Your task to perform on an android device: UI'm planning a vacation to Jamaica so checked the citymapper app to look up the train schedules from Upper East Side to Jamaica for September 18, 2023.
Image 0: 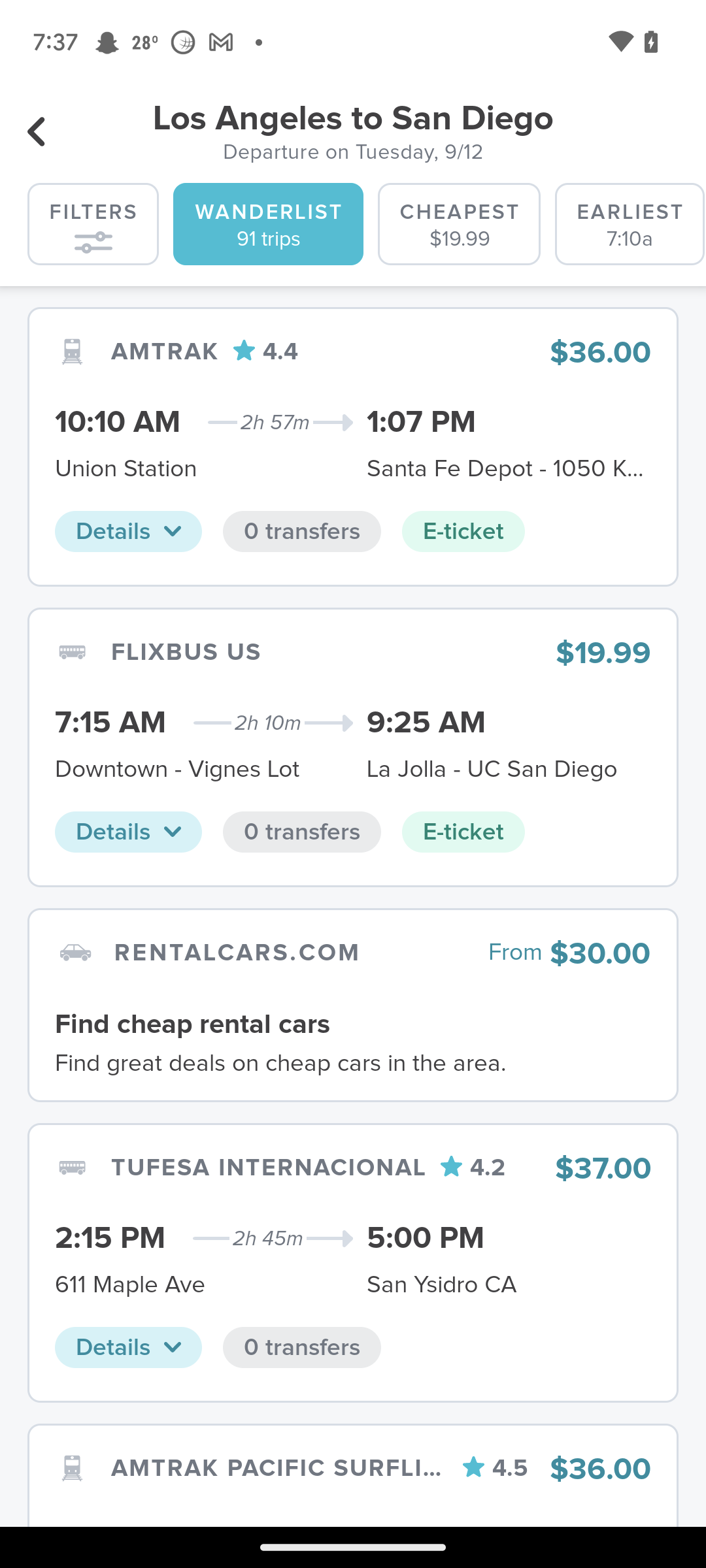
Open the citymapper app
Step 0: open app "Citymapper"
Image 1: 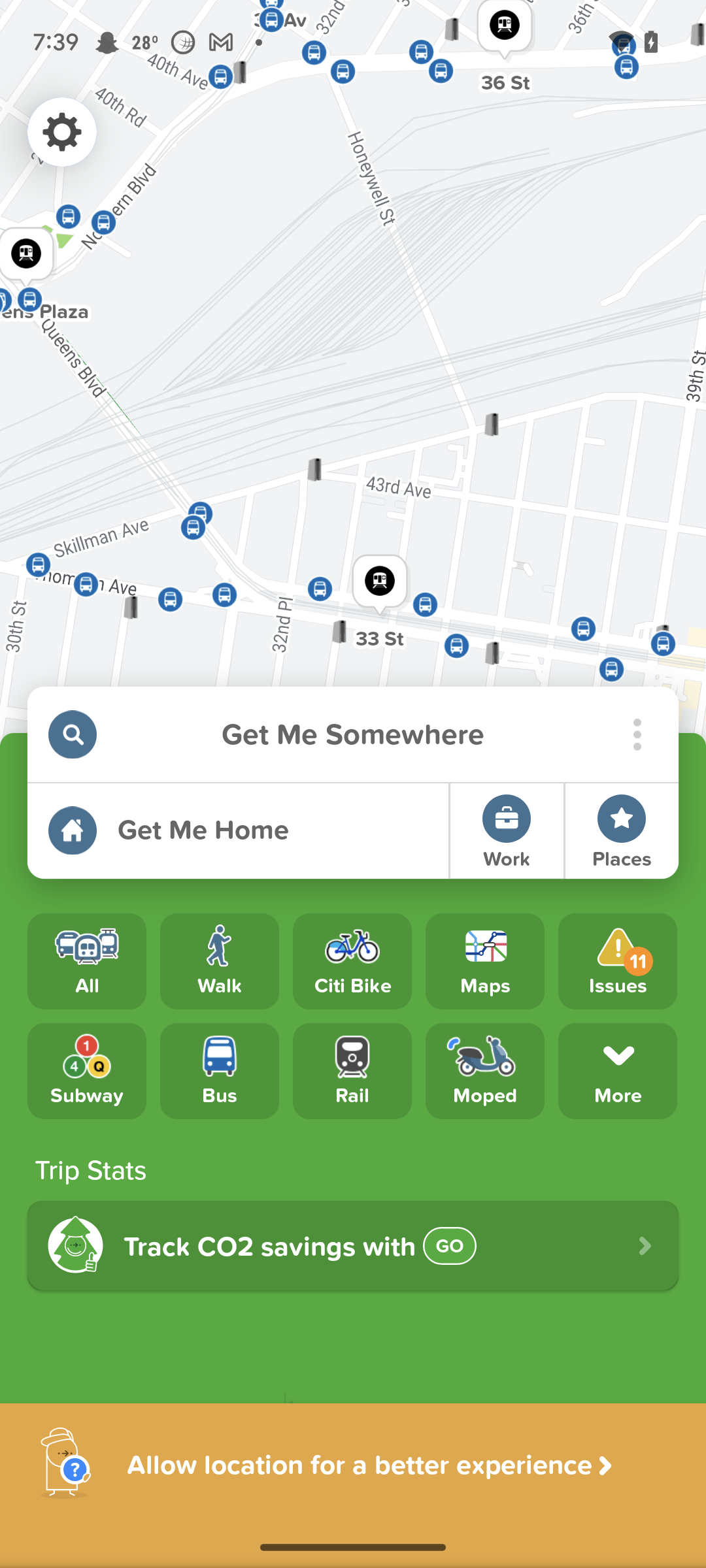
Click on the get me somewhere text box
Step 1: click (352, 735)
Image 2: 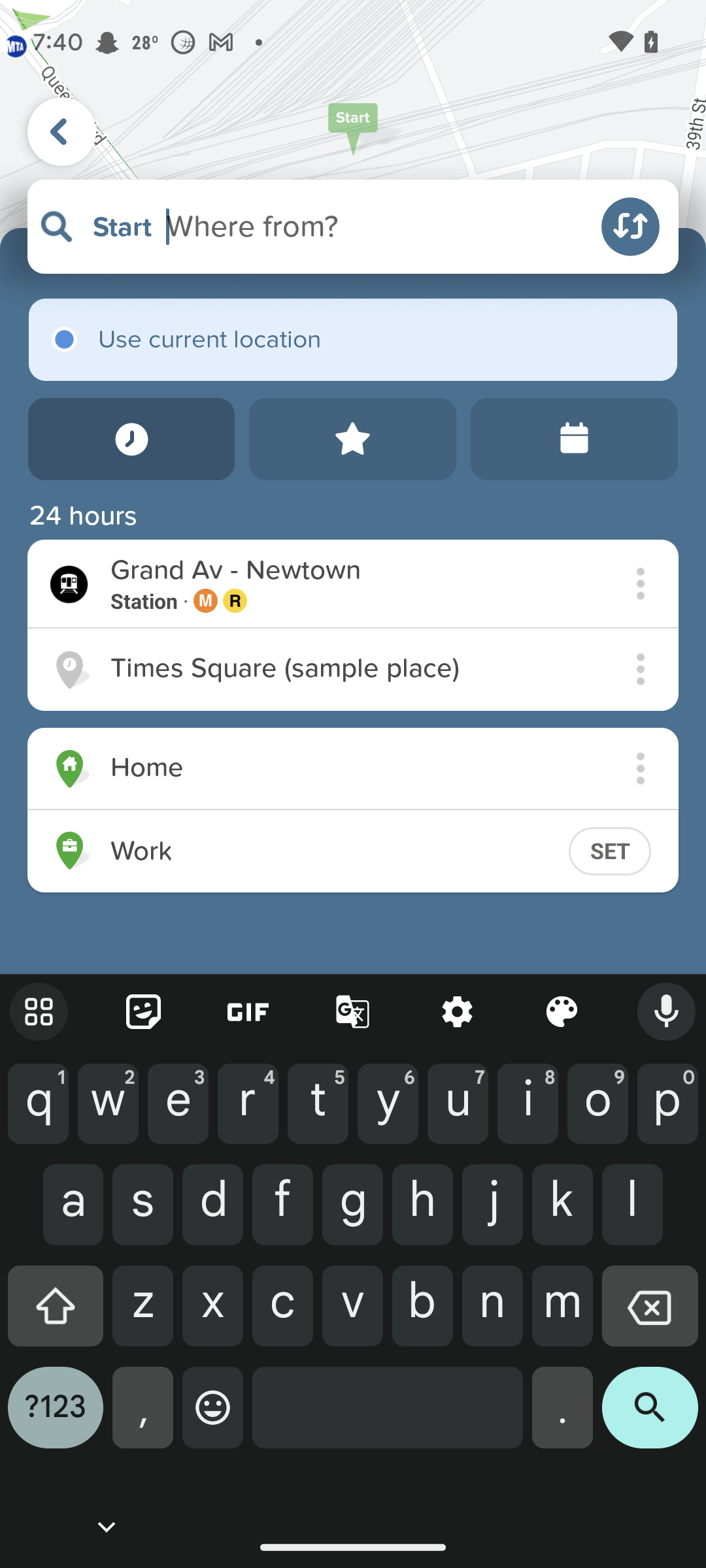
Search for Upper East side
Step 2: type "Upper East Side"
Image 3: 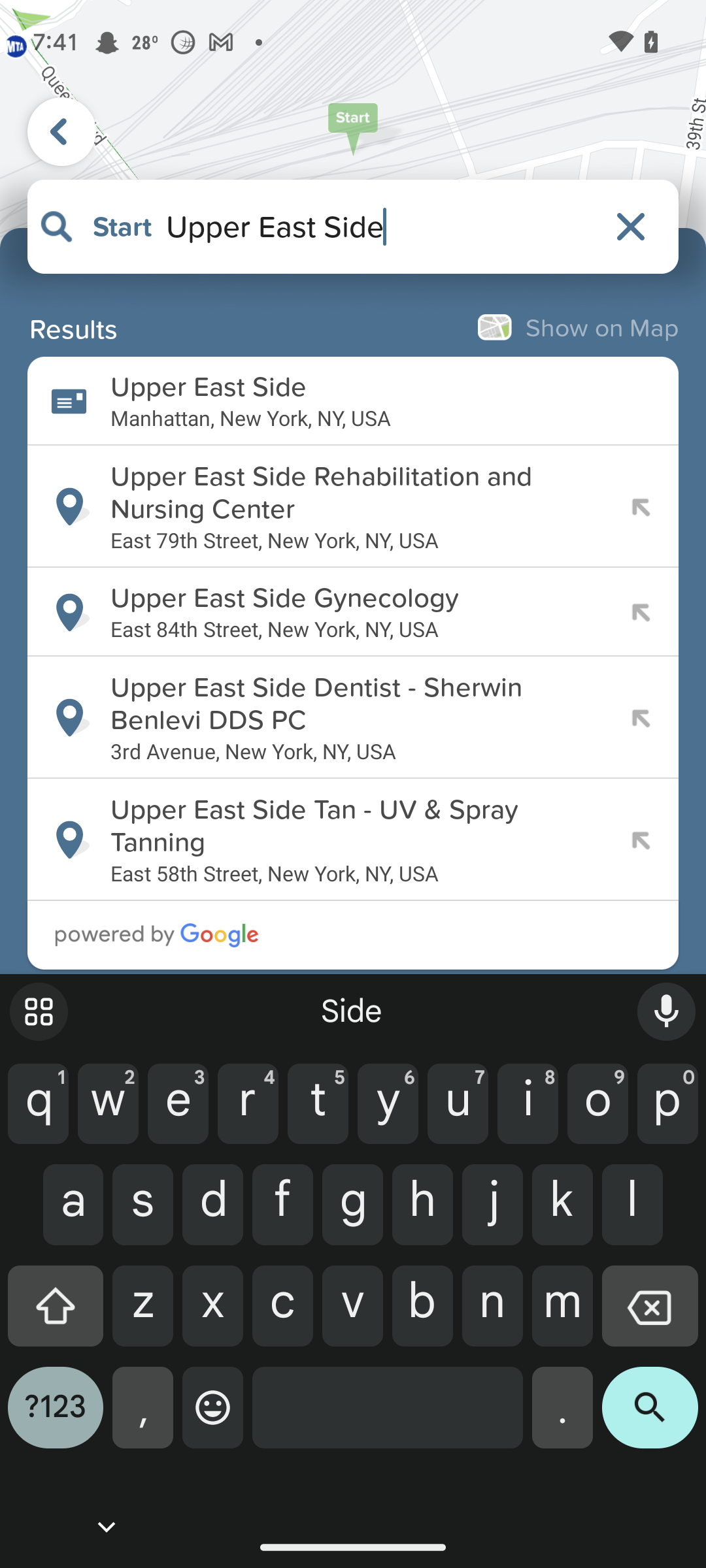
Click on the first suggested result
Step 3: click (380, 387)
Image 5: 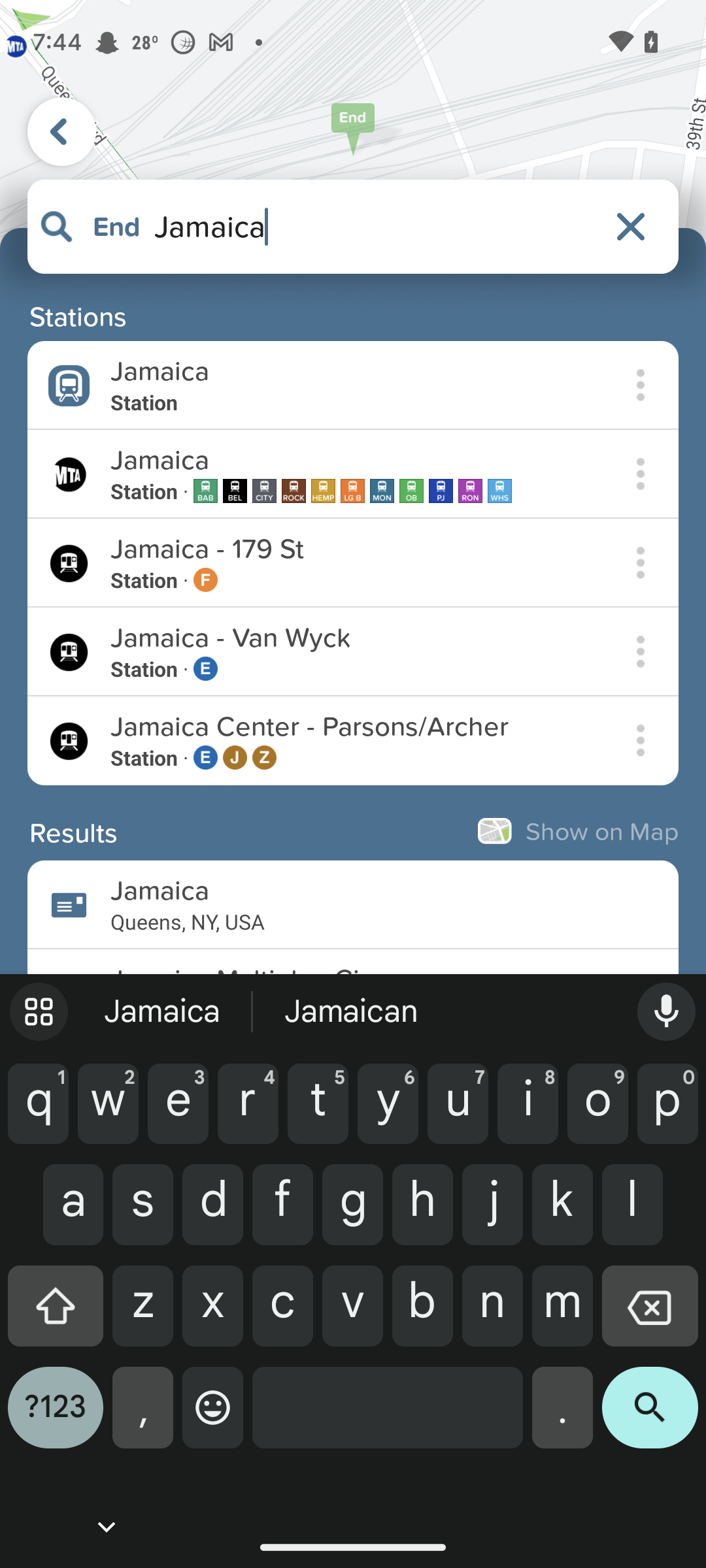
Click on the Jamaica, Queens, NY, USA
Step 5: click (380, 890)
Image 6: 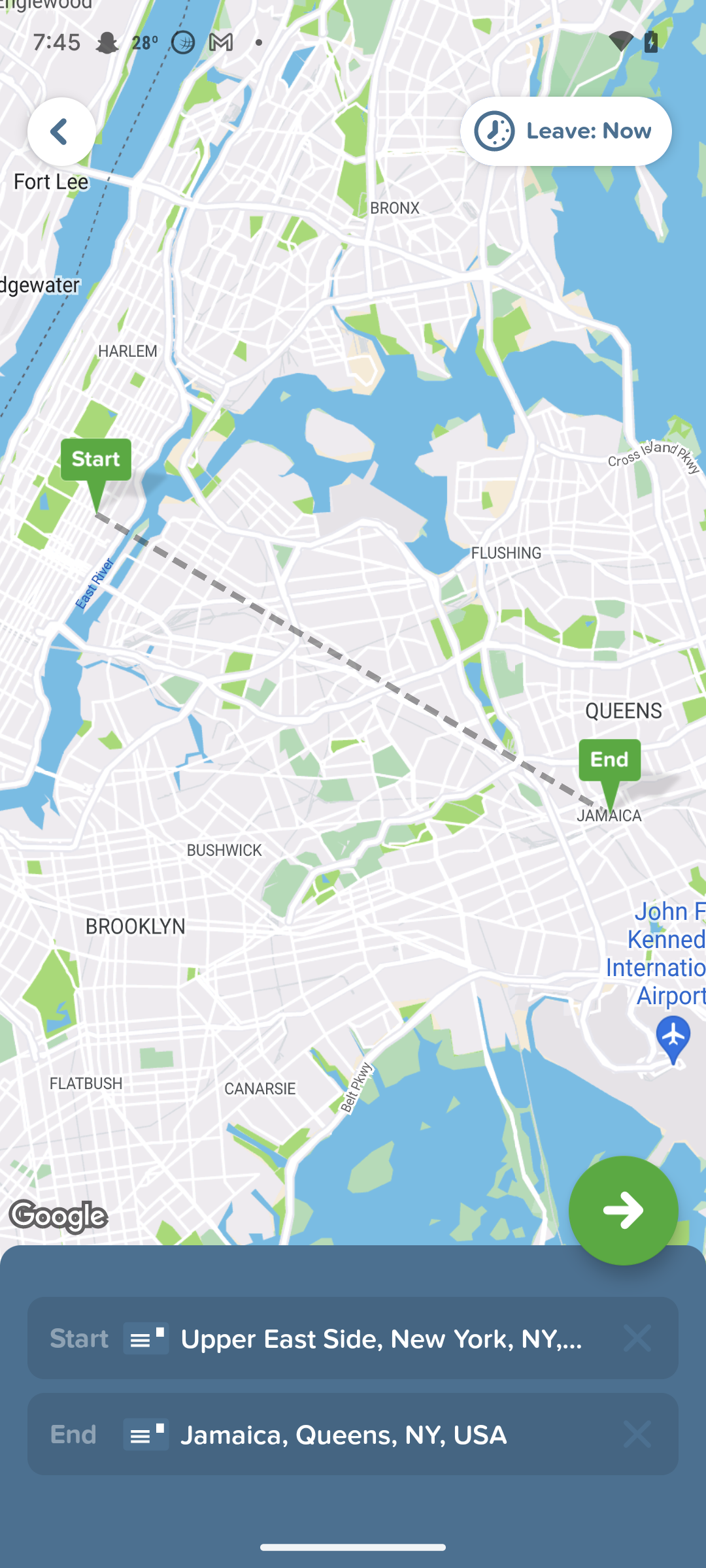
Click on the arrow icon 
Step 6: click (353, 724)
Image 7: 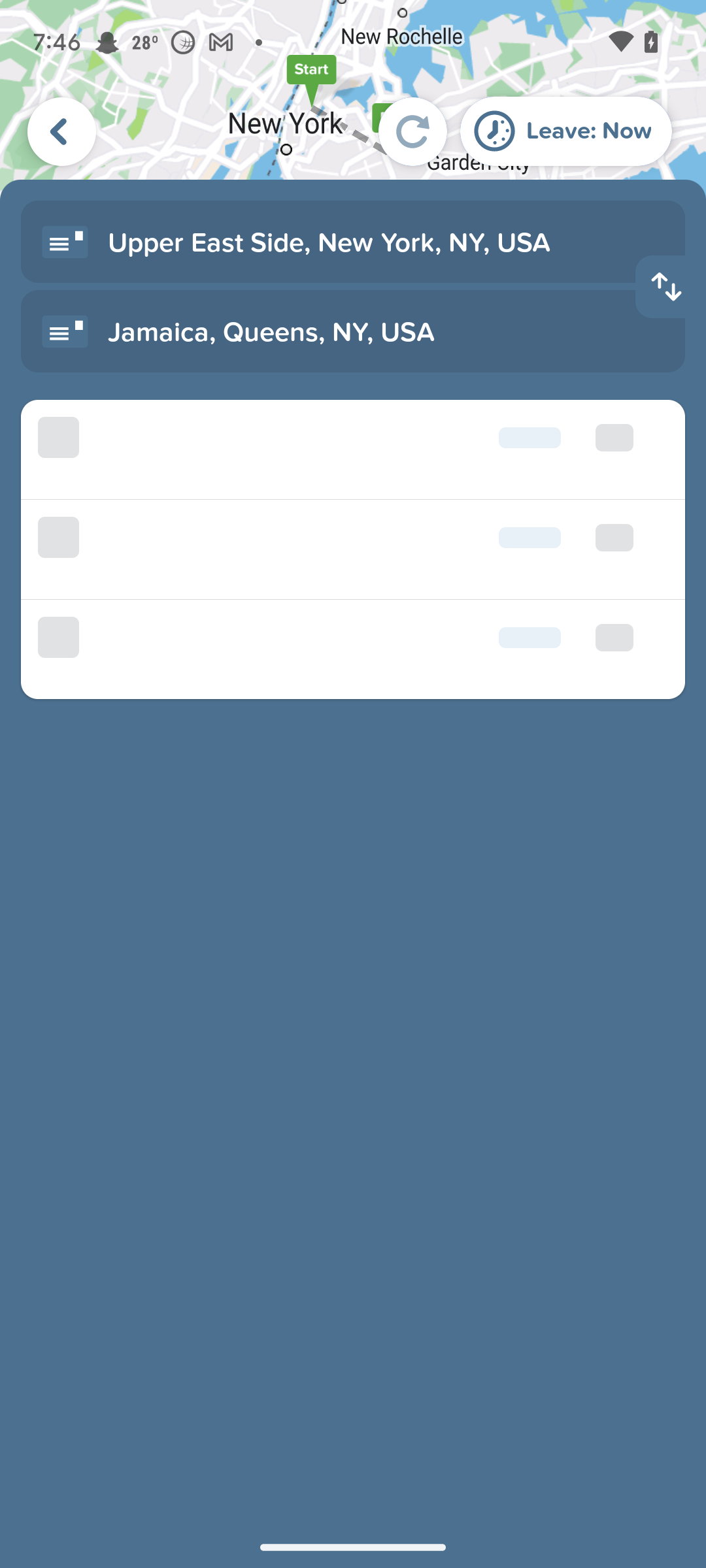
Click on the arrow icon 
Step 7: wait
Image 8: 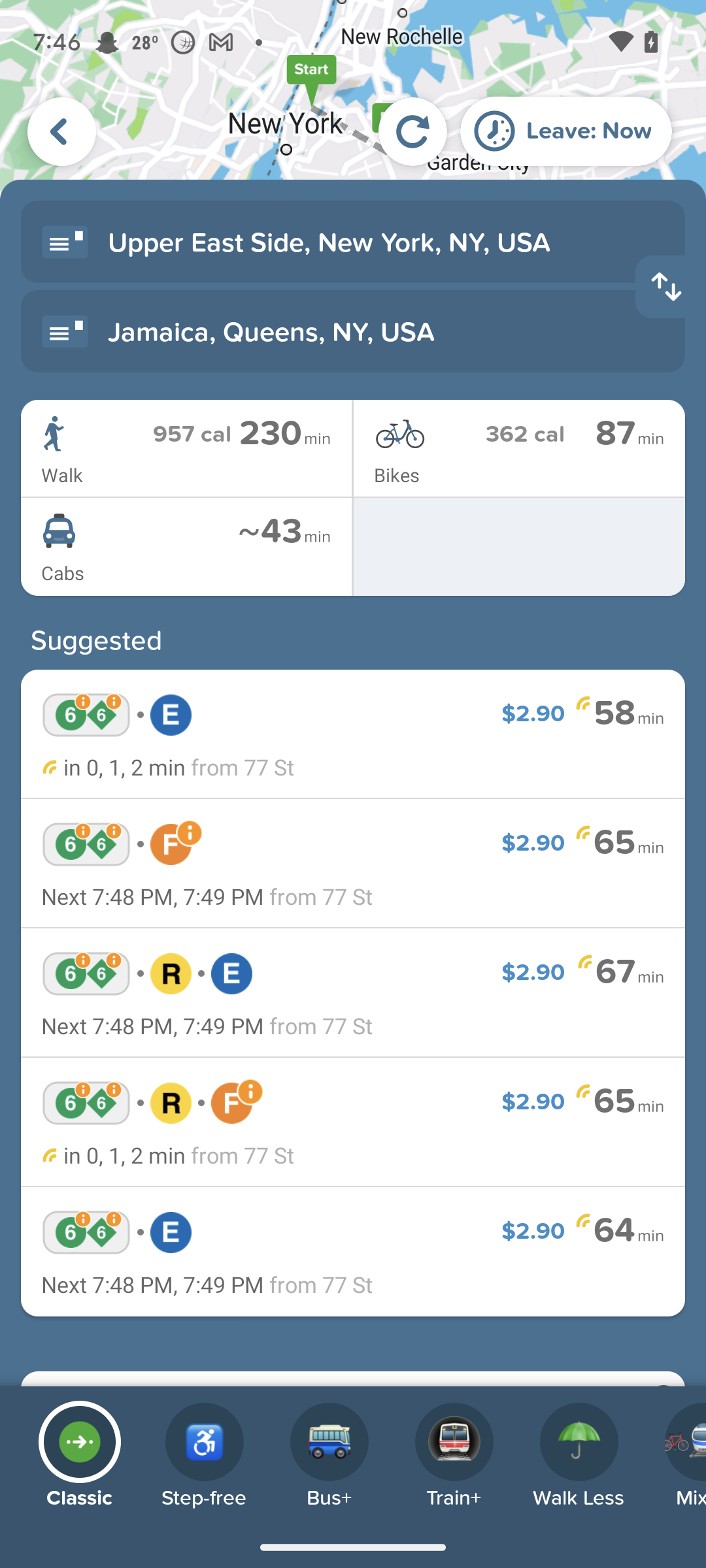
Click on the train+ tab 
Step 8: click (454, 1456)